Your task to perform on an android device: Open the My Workout Plan app, I would like to track my fitness improvement since I need to assess the results of the consistent workouts I've been performing.
Image 0: 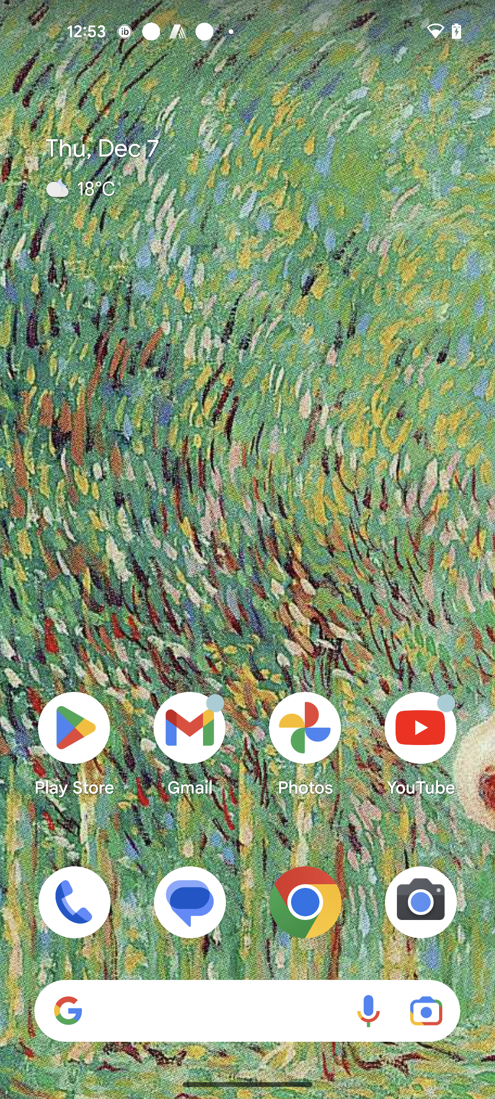
Open the My Workout Plan app
Step 0: open app "My Workout Plan"
Image 1: 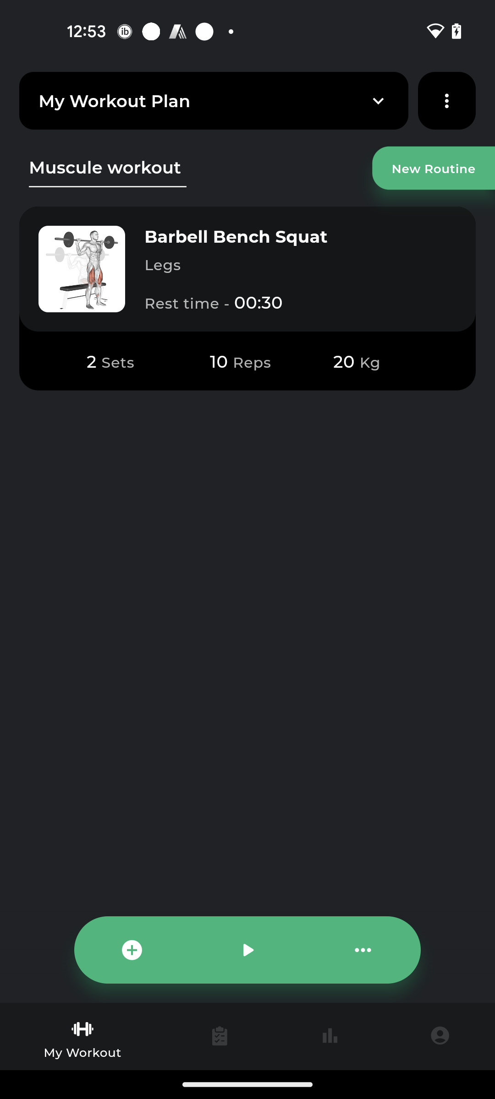
Go to the progress tab
Step 1: click (330, 1036)
Image 2: 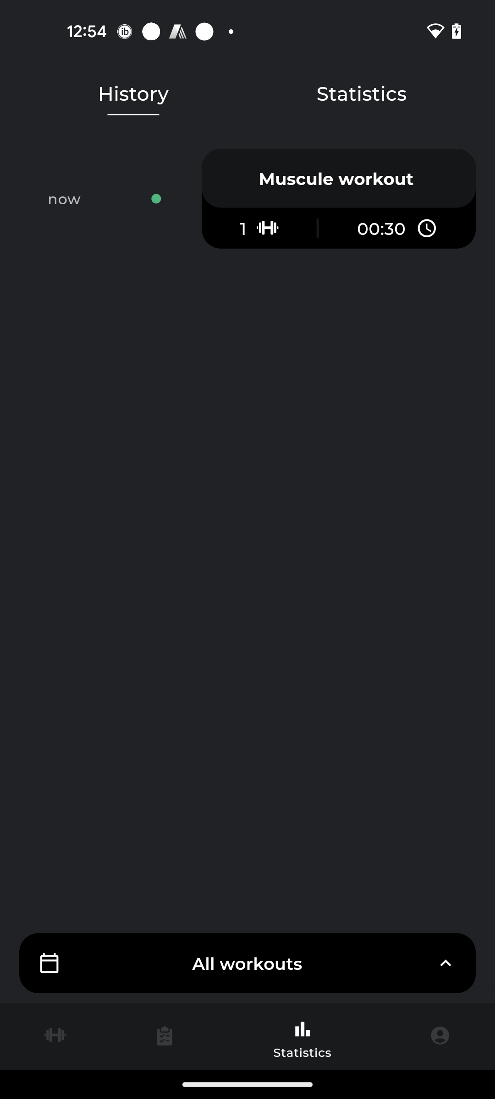
Click on the Muscule workout option
Step 2: click (247, 199)